Your task to perform on an android device: As I'm going grocery shopping and don't want to forget anything, create a note in the Notein app with the heading Grocery List and list products like beans, meat, fruits, and veggies in the note body.
Image 0: 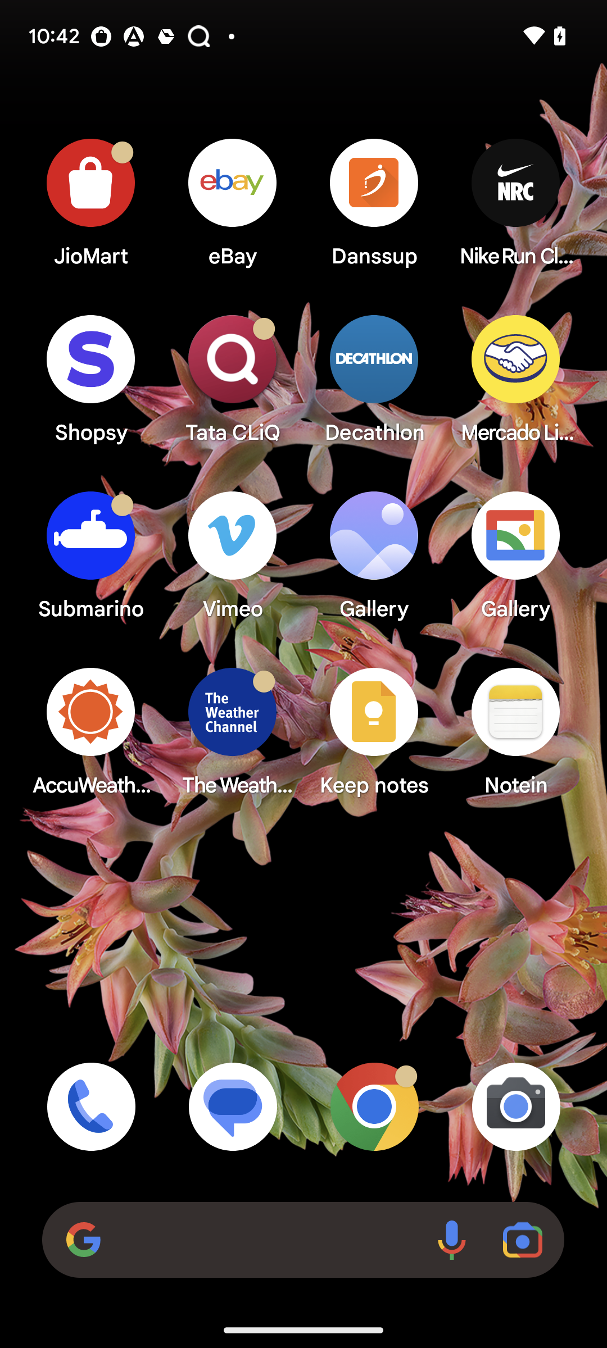
Open Notein app
Step 0: open app "Notein"
Image 1: 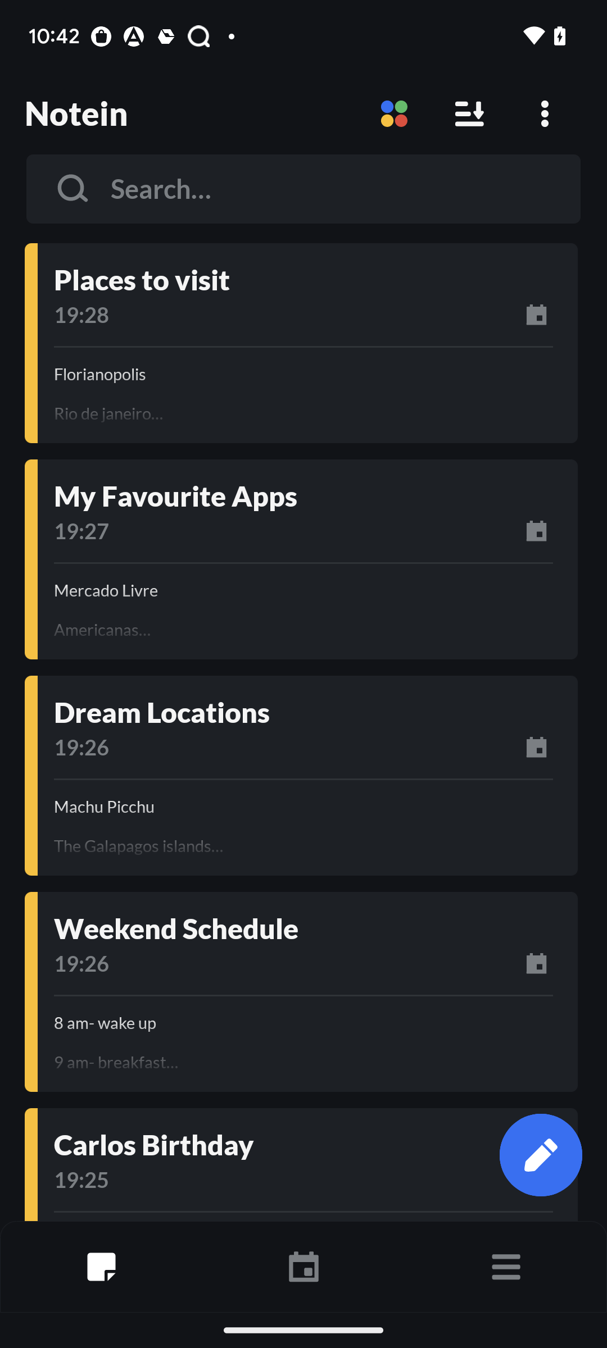
Click on the edit icon at the bottom right corner of the screen
Step 1: click (303, 1144)
Image 2: 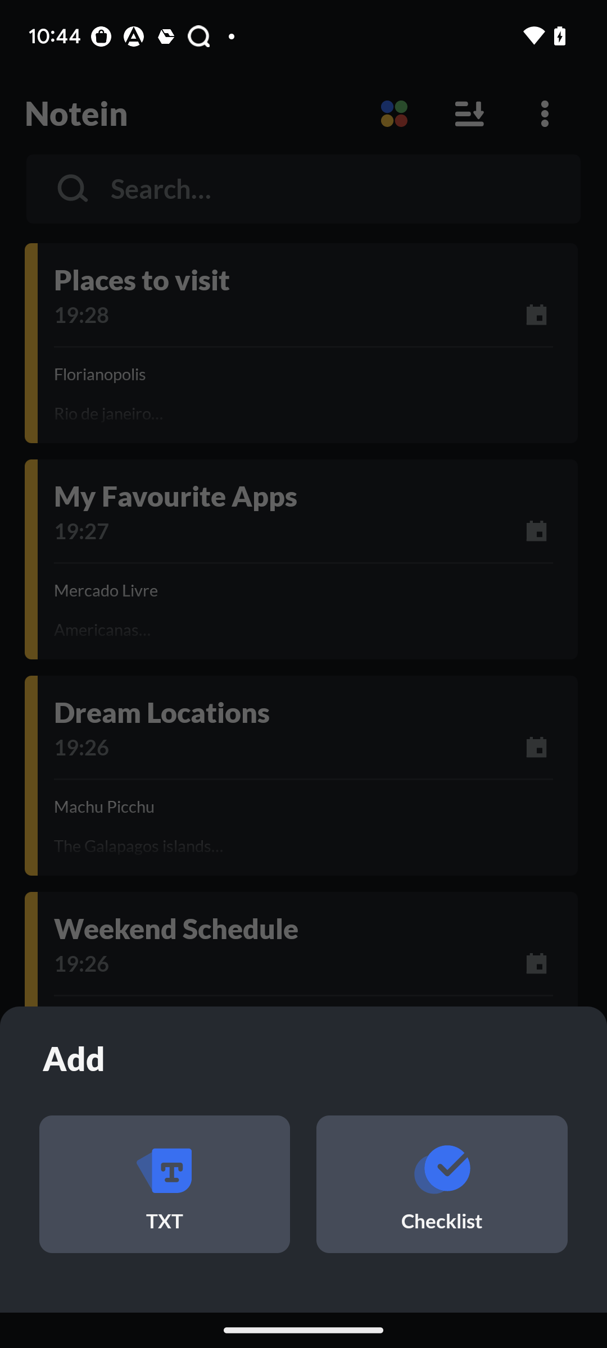
click on TXT option
Step 2: click (164, 1169)
Image 3: 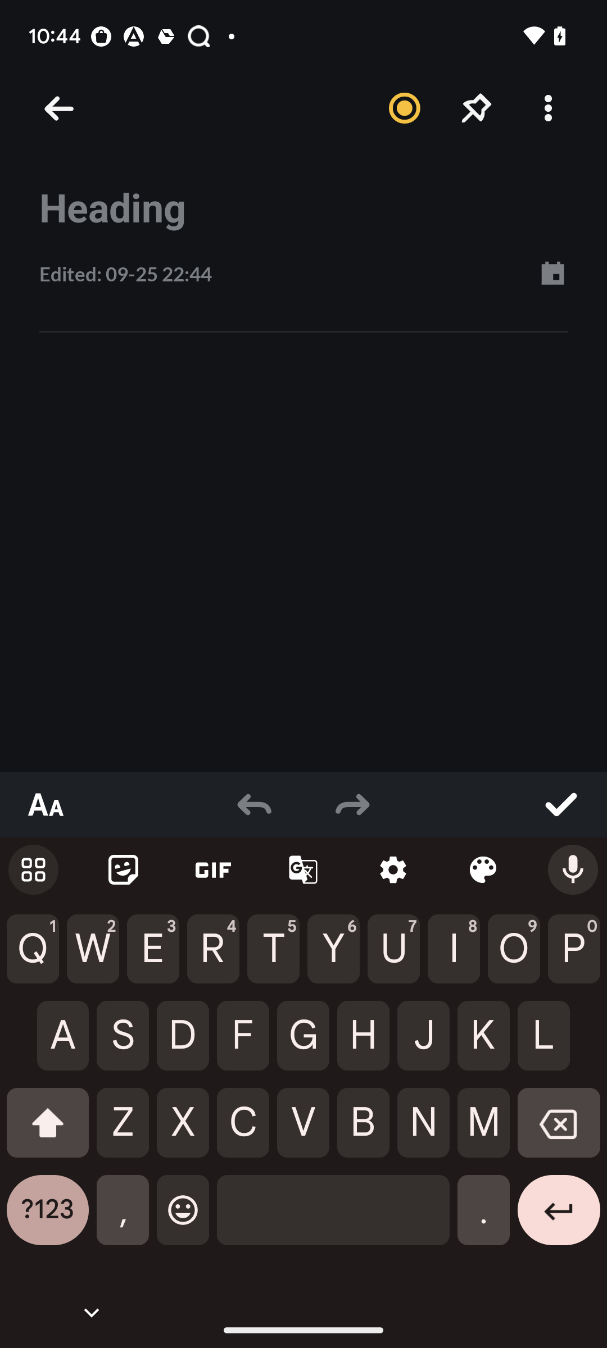
add items like beans, meat, fruits, and veggies
Step 3: type "beans, meat, fruits, veggies"
Image 4: 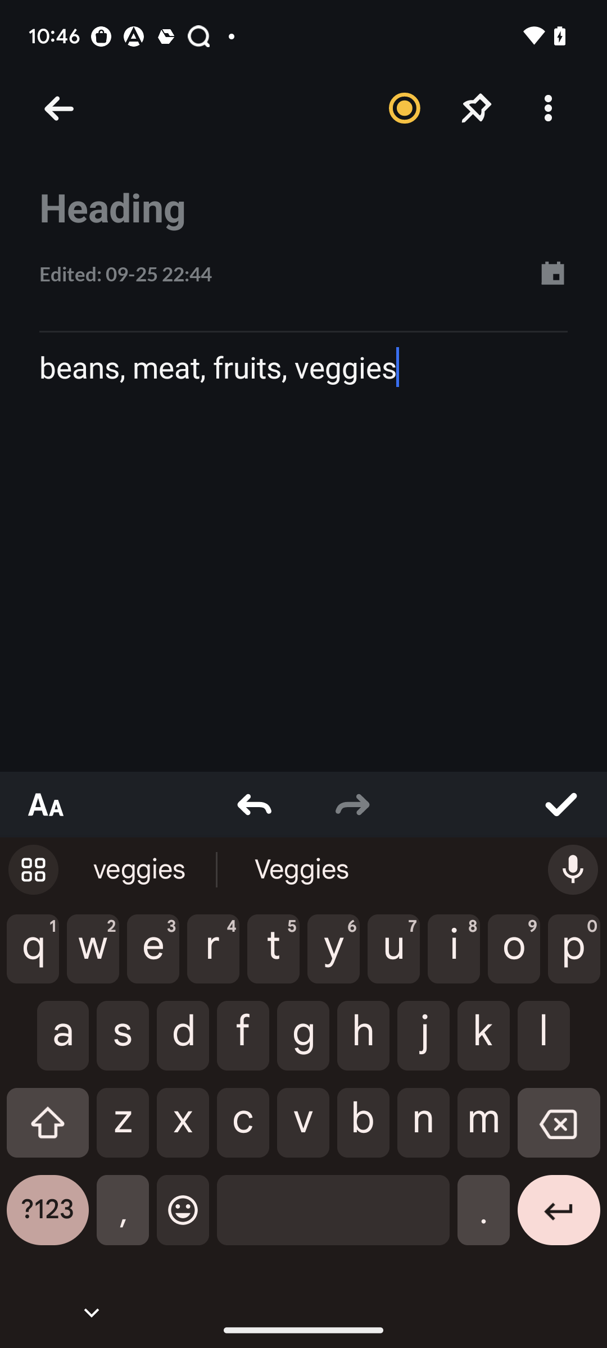
Click on the Heading
Step 4: click (303, 209)
Image 5: 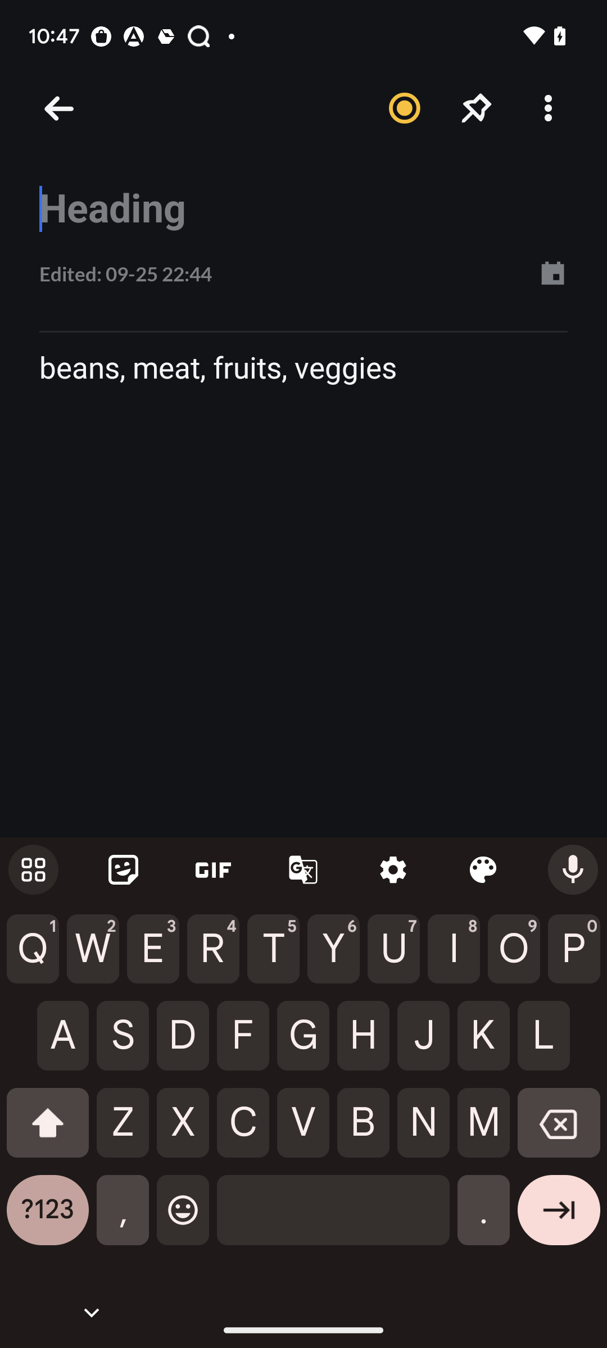
Add heading as Grocery List
Step 5: type "Grocery List"
Image 6: 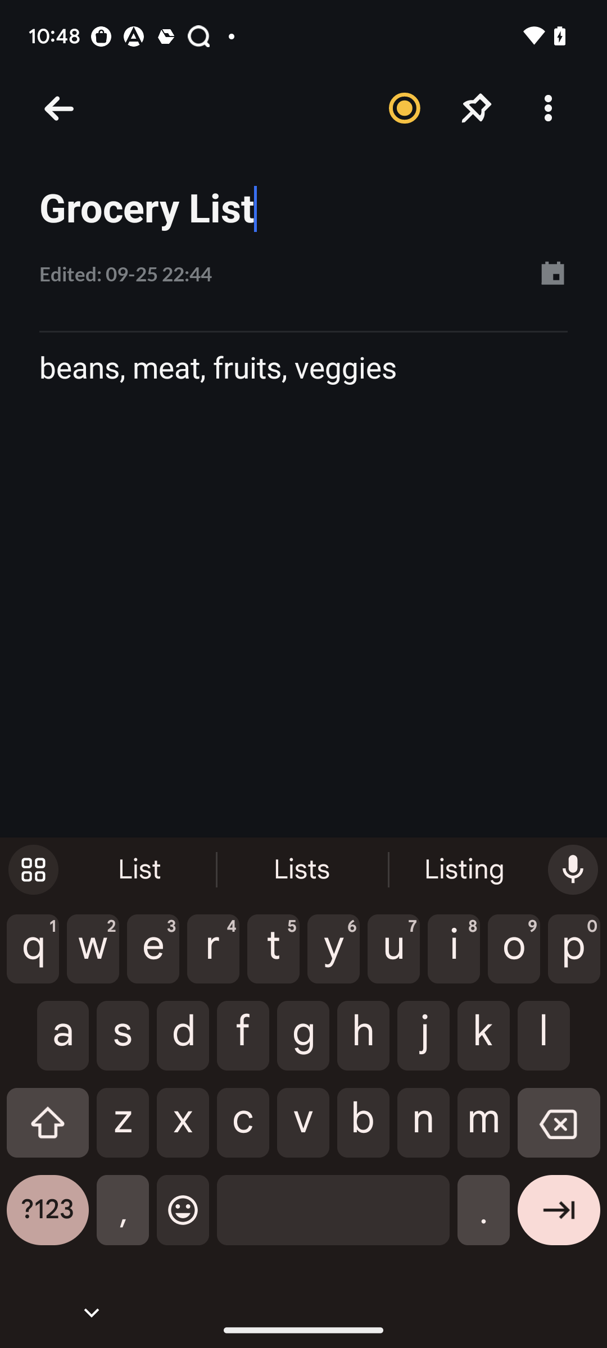
go back to the previous page
Step 6: press back button
Image 7: 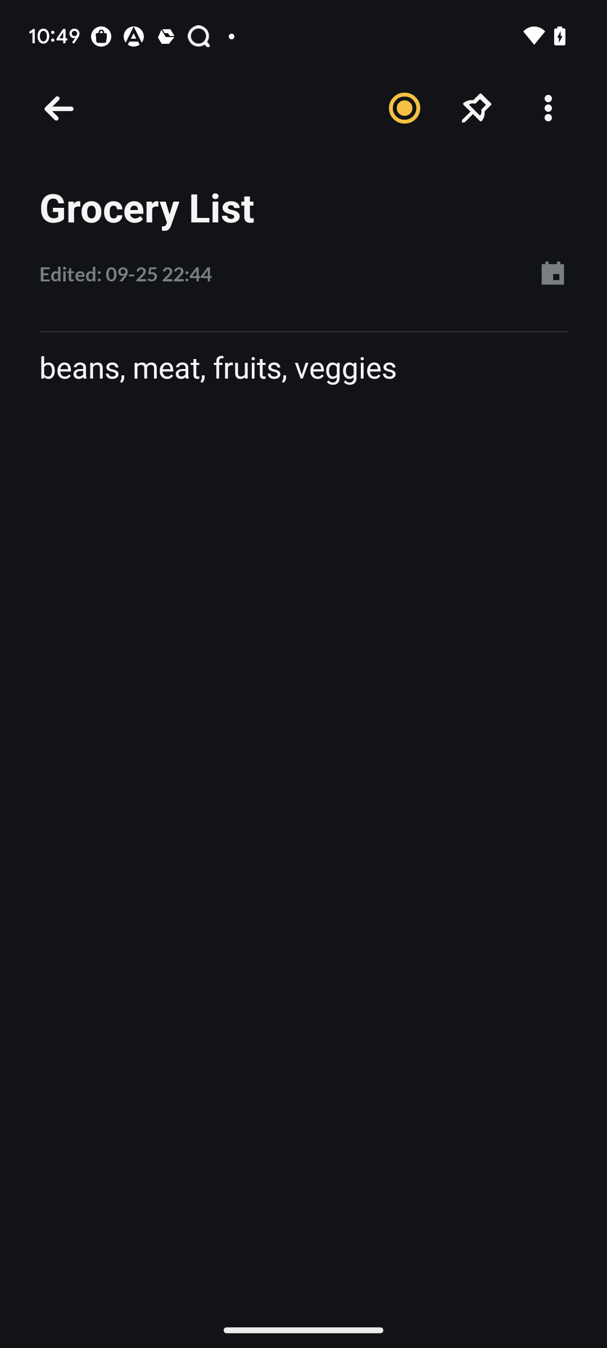
go back to the previous page
Step 7: press back button